Your task to perform on an android device: As i want a program for full body , Select the Full body 7x4 challenge in the Home Workout app
Image 0: 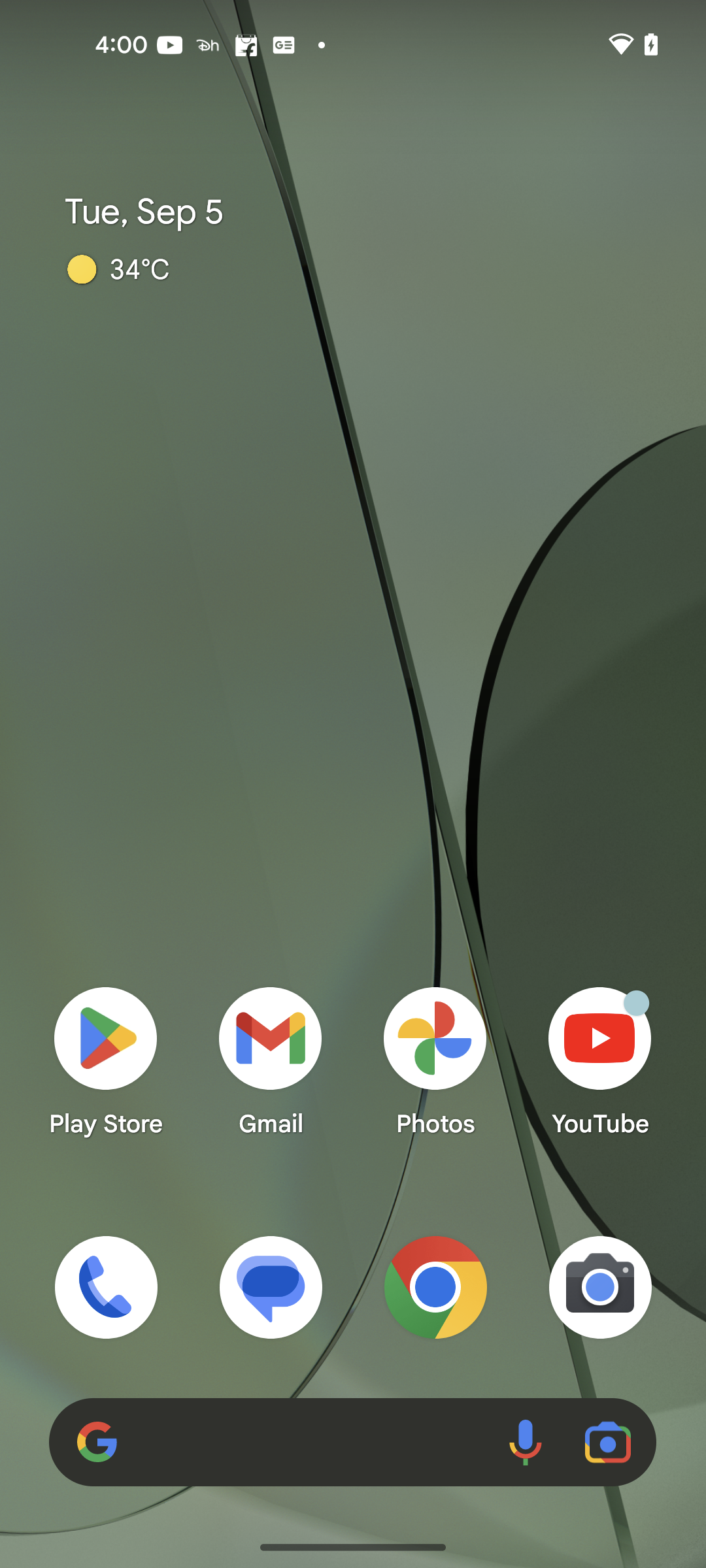
Open the Home Workout app
Step 0: open app "Home Workout"
Image 1: 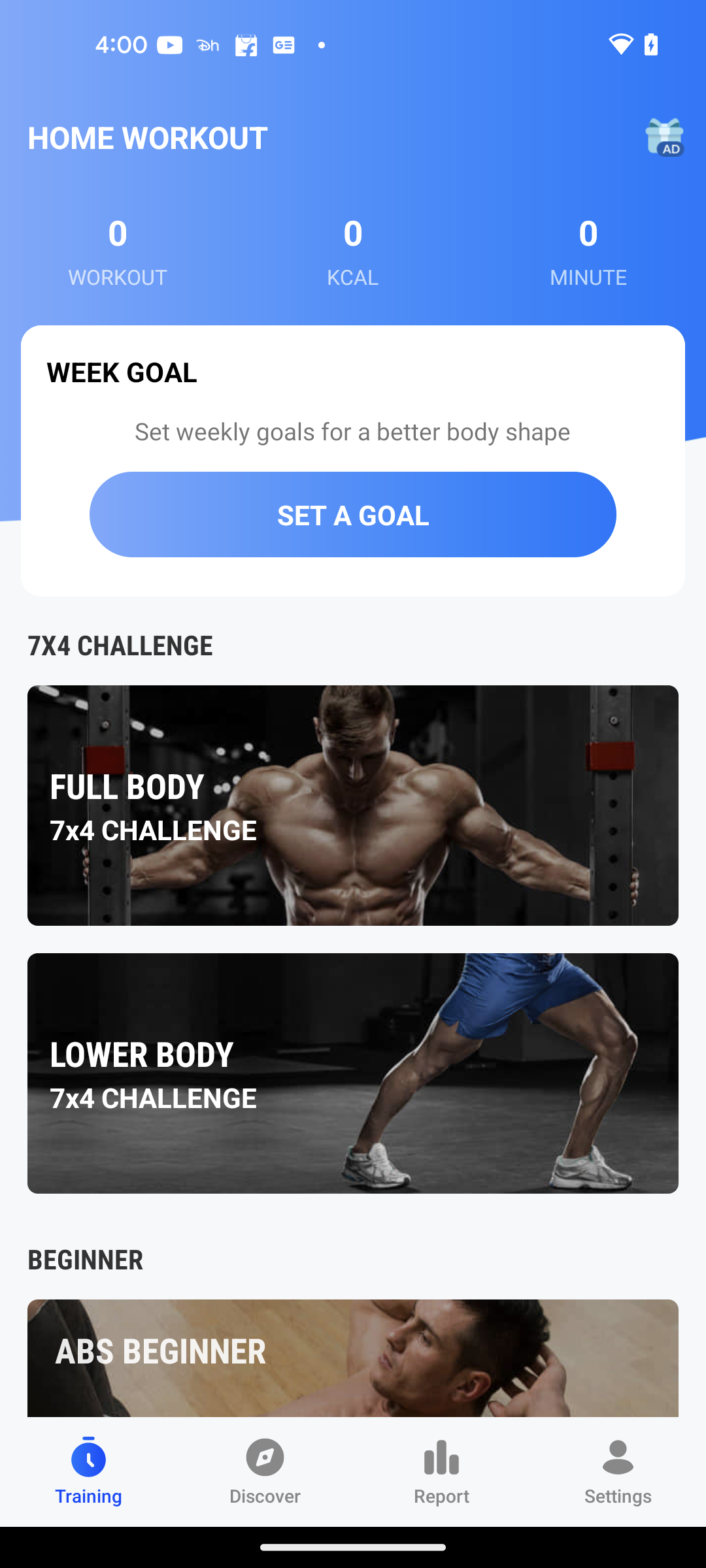
Click on the Full Body challenge 
Step 1: click (352, 785)
Image 2: 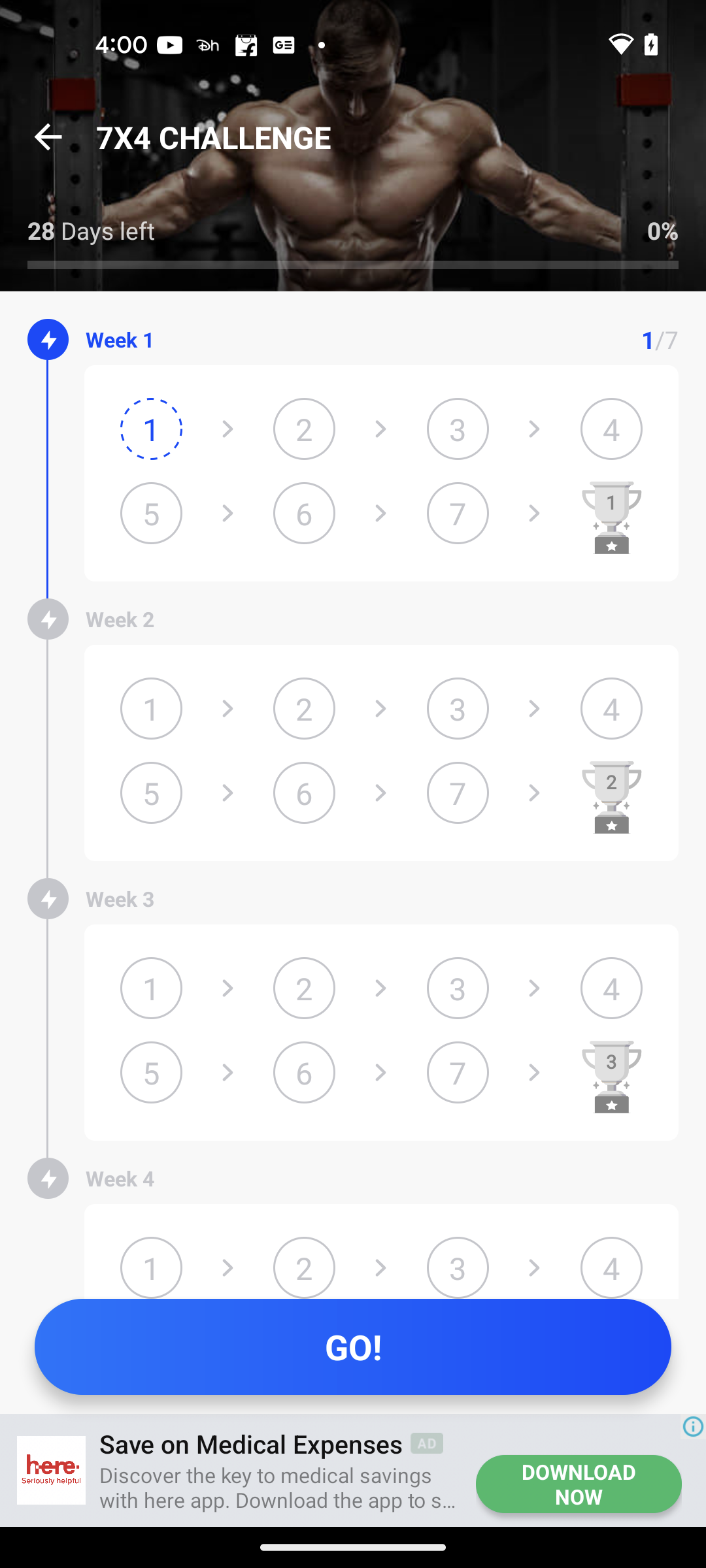
Click on the Go button to view the program 
Step 2: click (353, 1347)